Your task to perform on an android device: I'd like to see the Nike brand shoes.
Image 0: 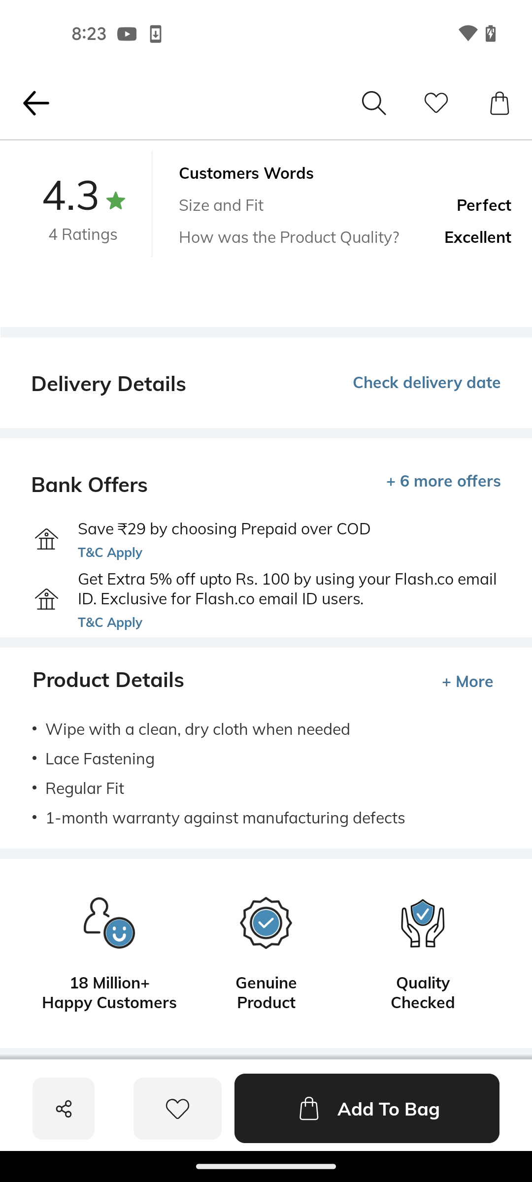
go back
Step 0: press back button
Image 1: 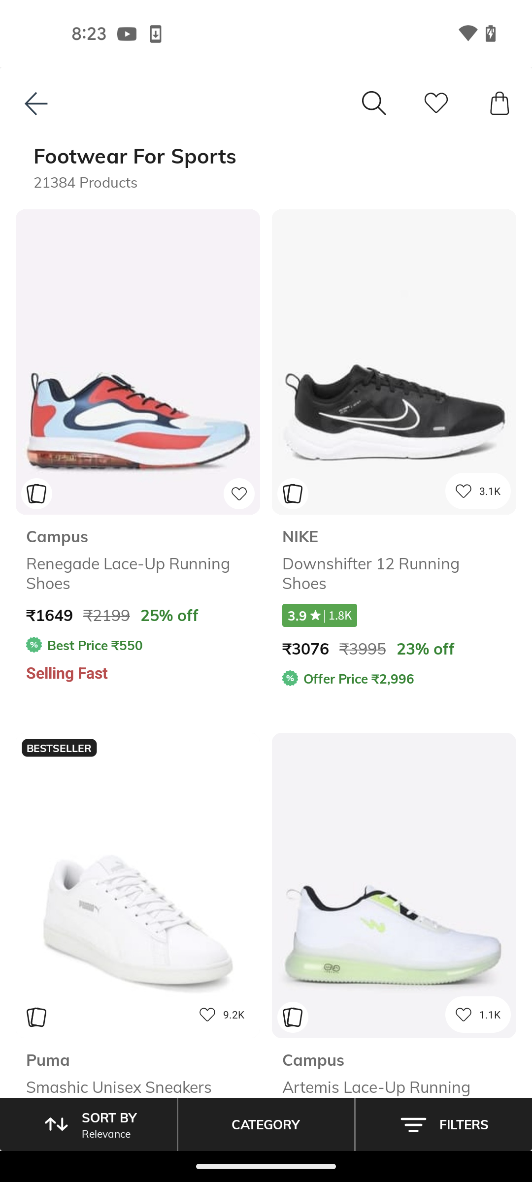
click on the filters option
Step 1: click (464, 1124)
Image 2: 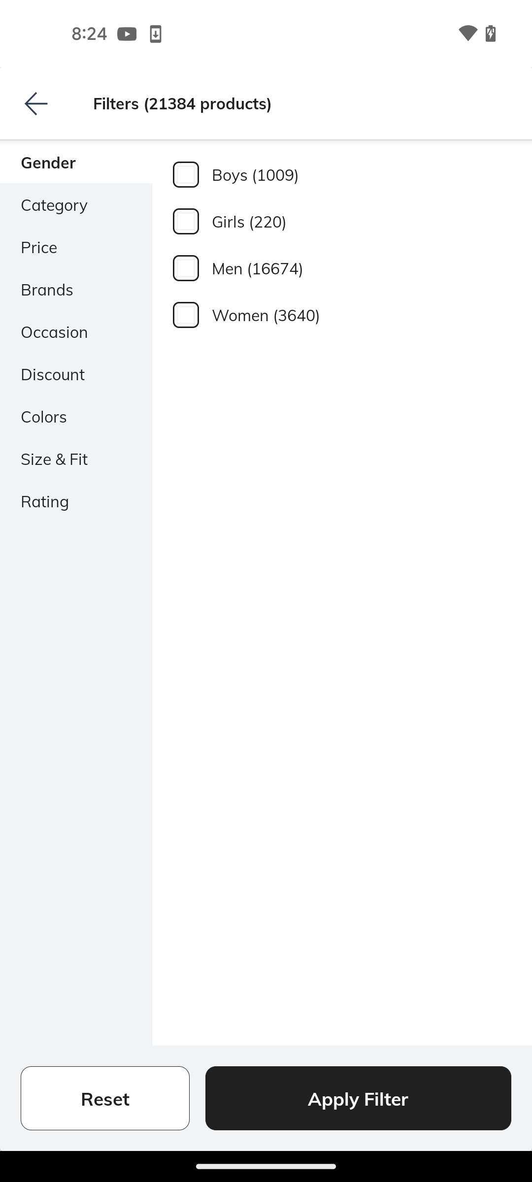
click on brands section
Step 2: click (47, 289)
Image 3: 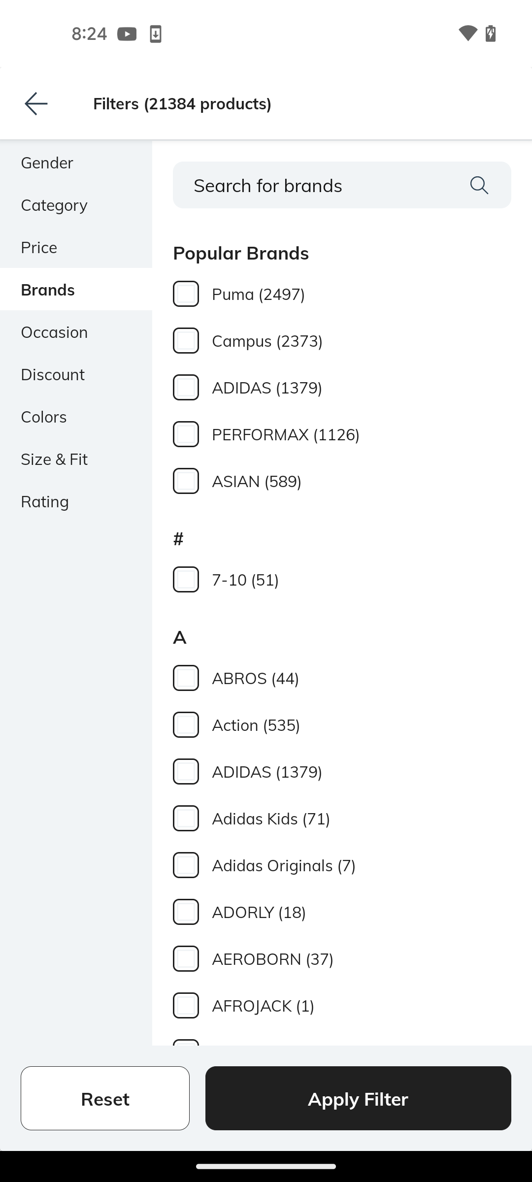
scroll down
Step 3: scroll down
Image 4: 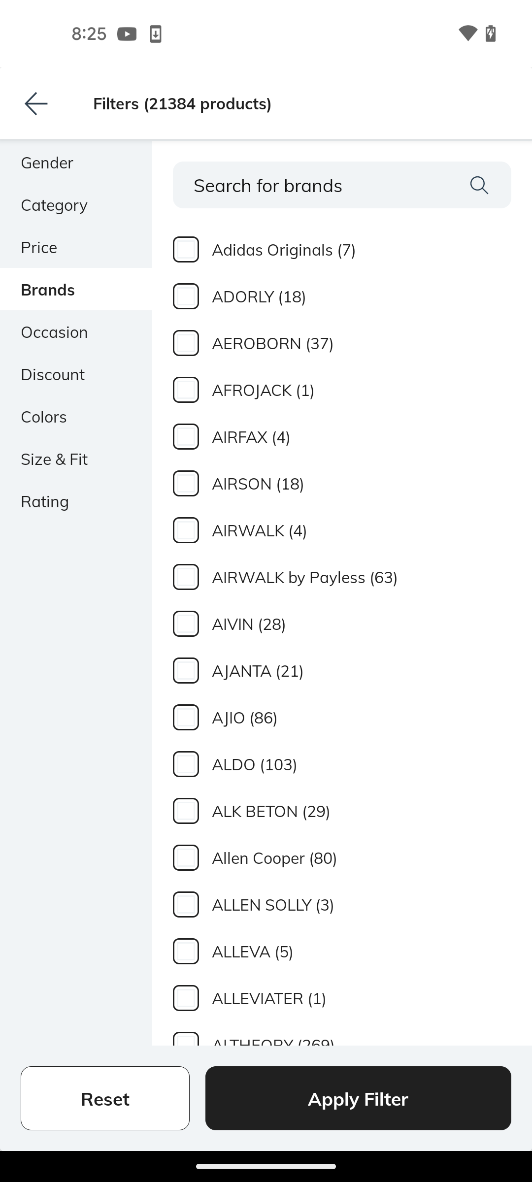
scroll down
Step 4: scroll down
Image 5: 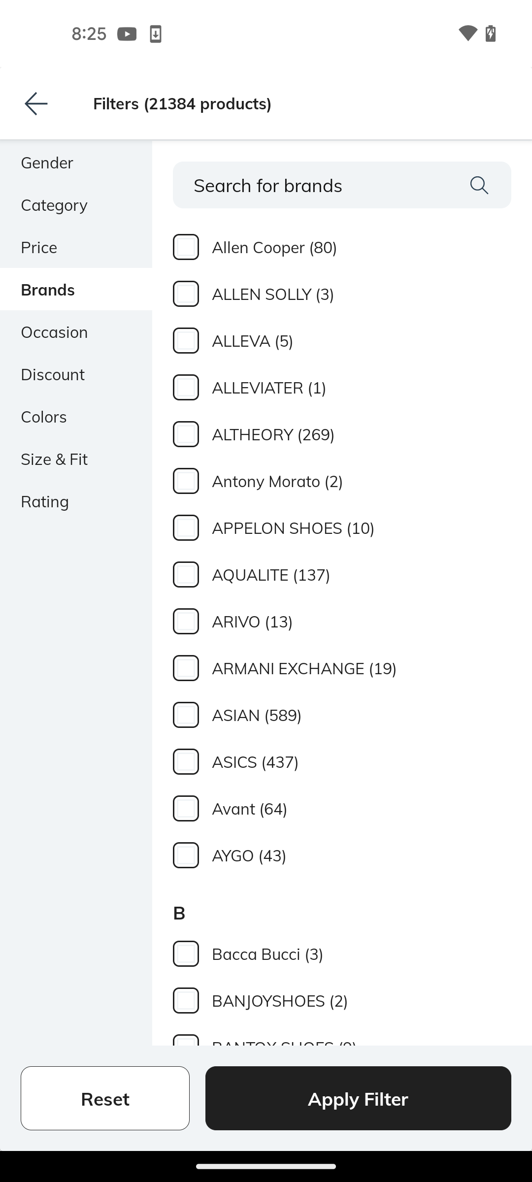
scroll down
Step 5: scroll down
Image 6: 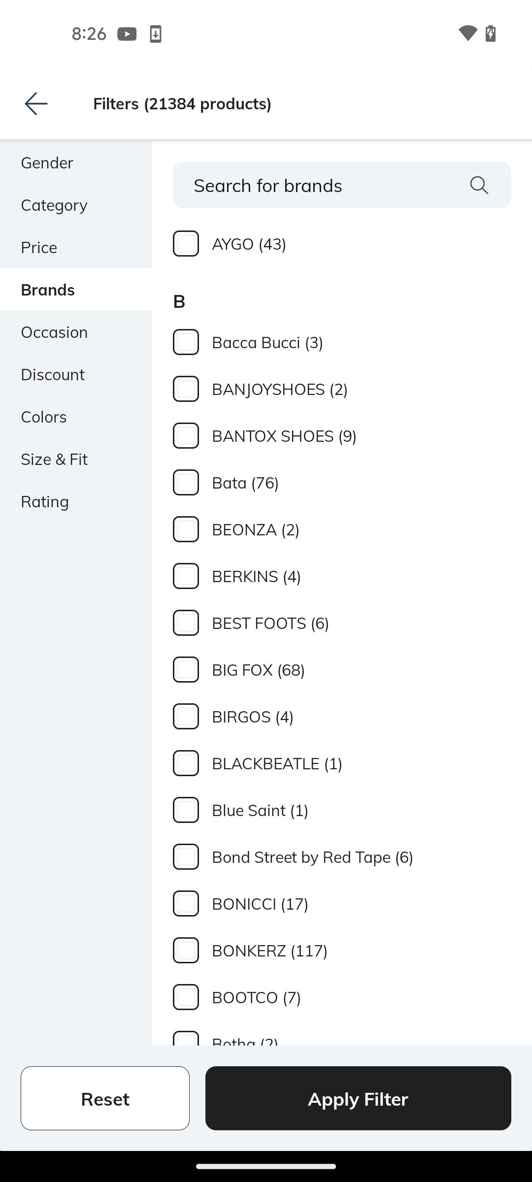
scroll down
Step 6: scroll down
Image 7: 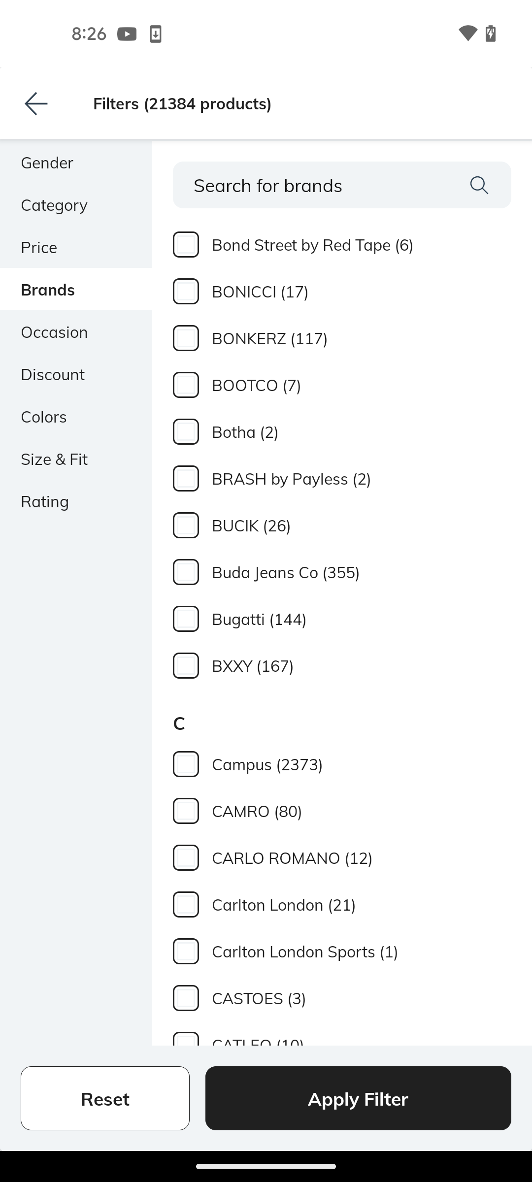
scroll down
Step 7: scroll down
Image 8: 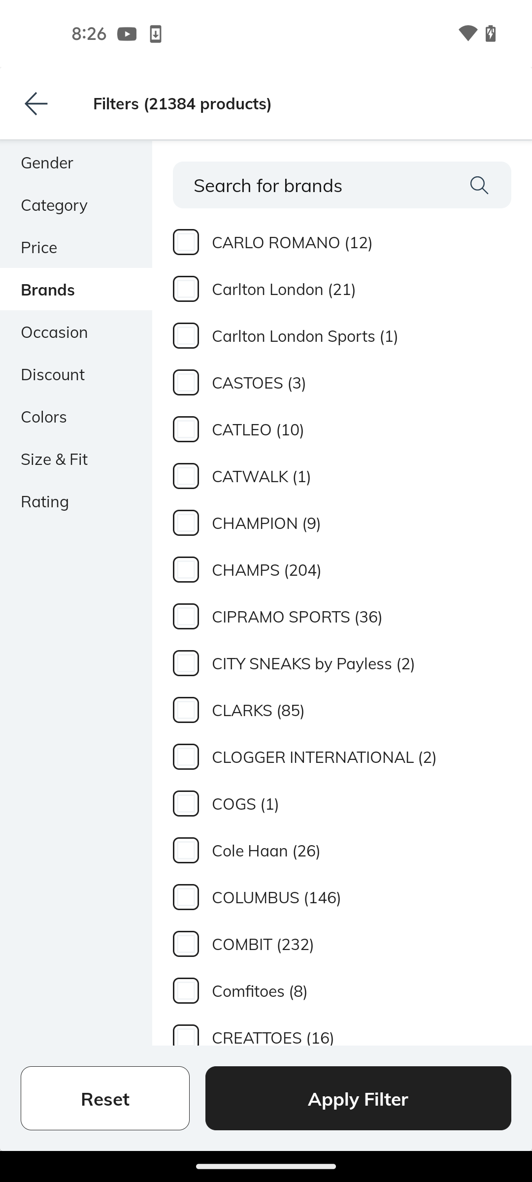
scroll down
Step 8: scroll down
Image 12: 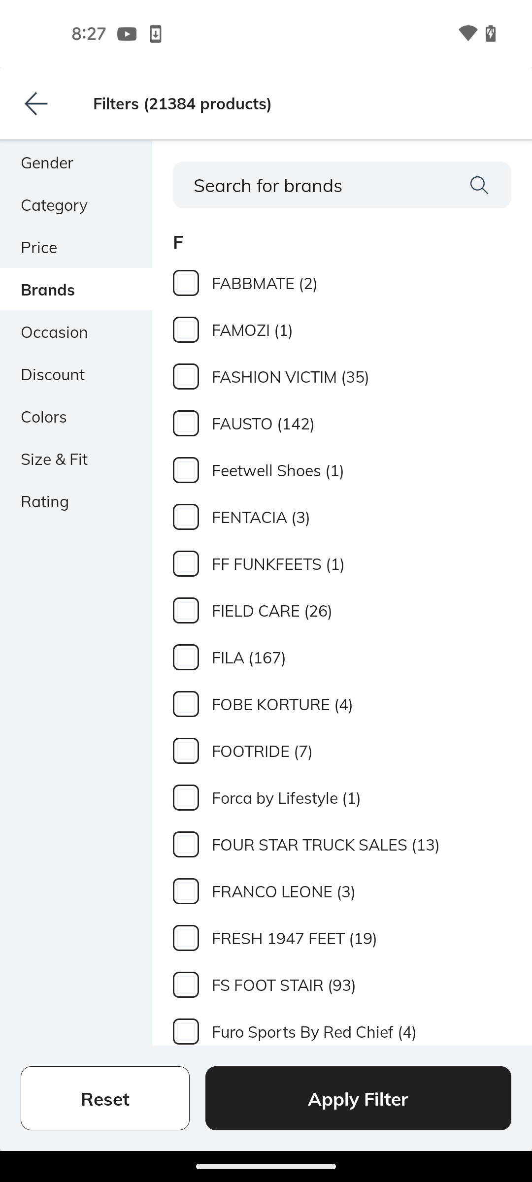
scroll down
Step 12: scroll down
Image 13: 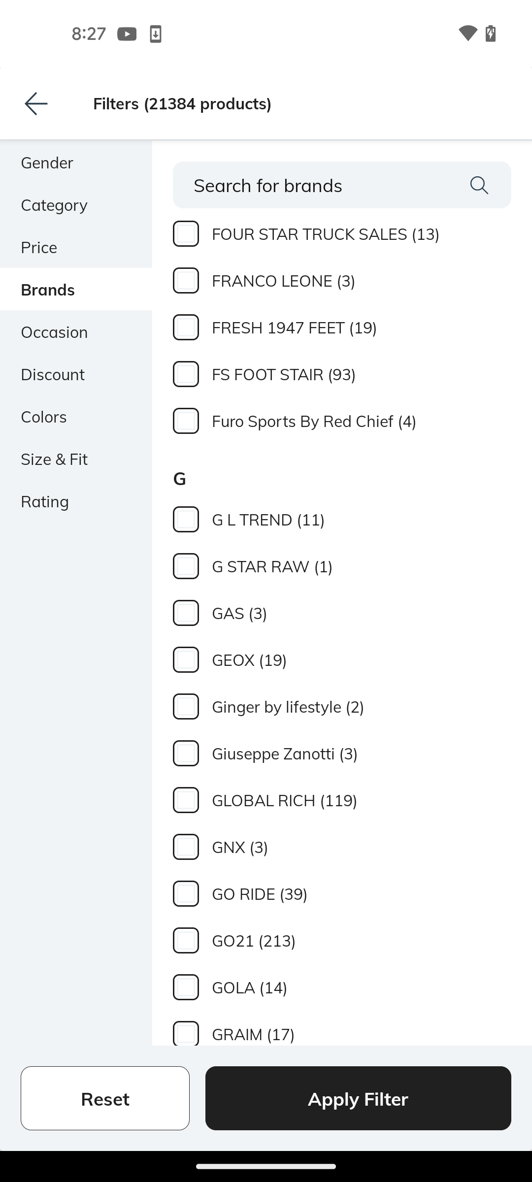
scroll down
Step 13: scroll down
Image 14: 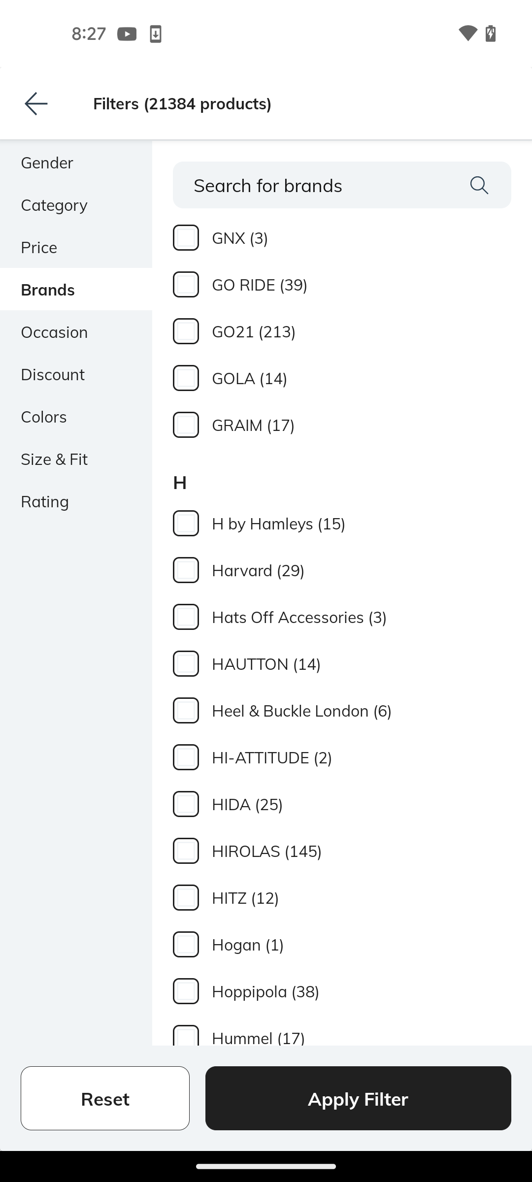
scroll down
Step 14: scroll down
Image 15: 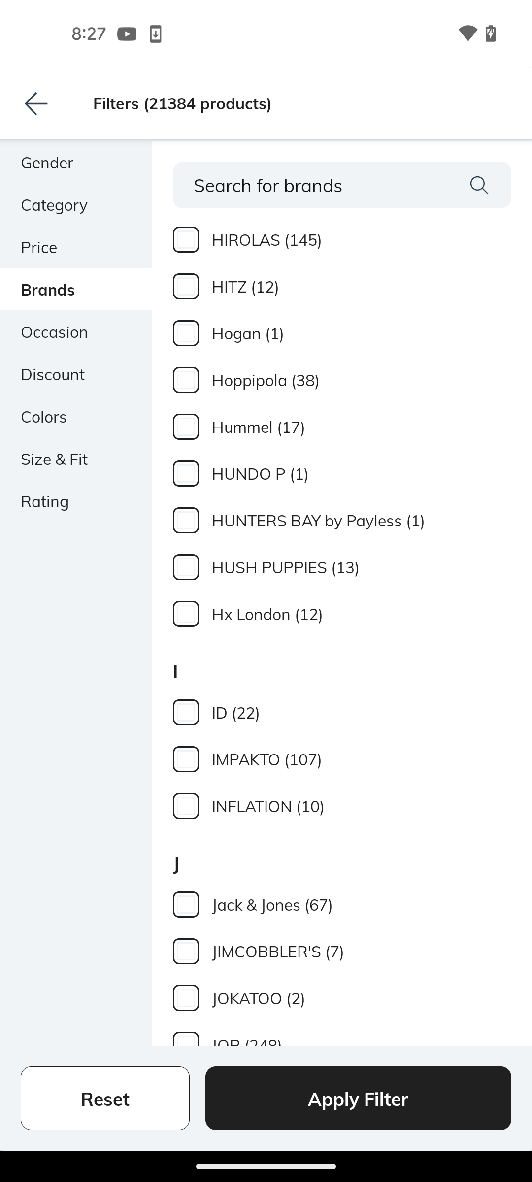
scroll down
Step 15: scroll down
Image 16: 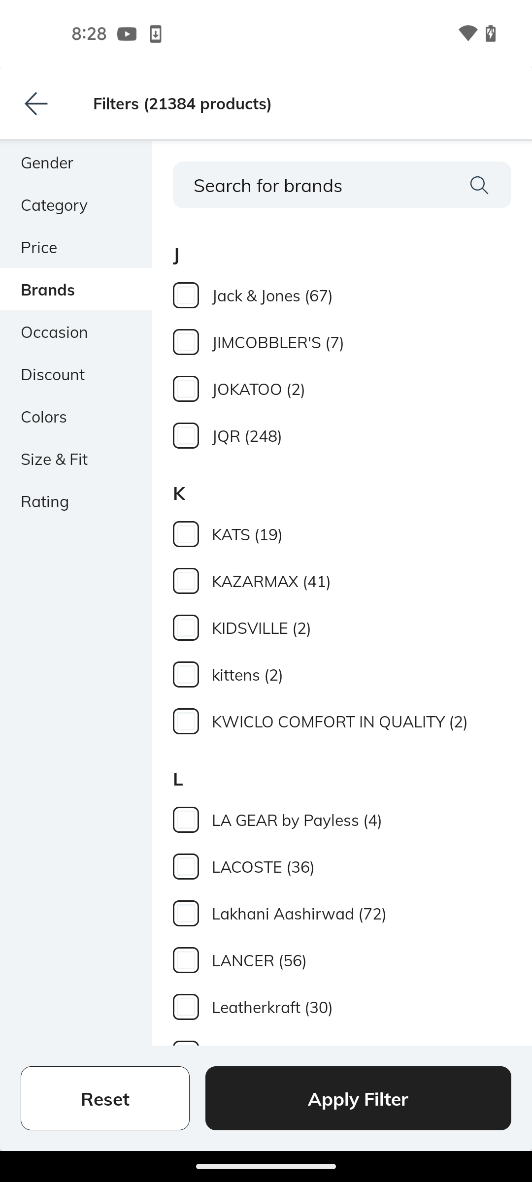
scroll down
Step 16: scroll down
Image 17: 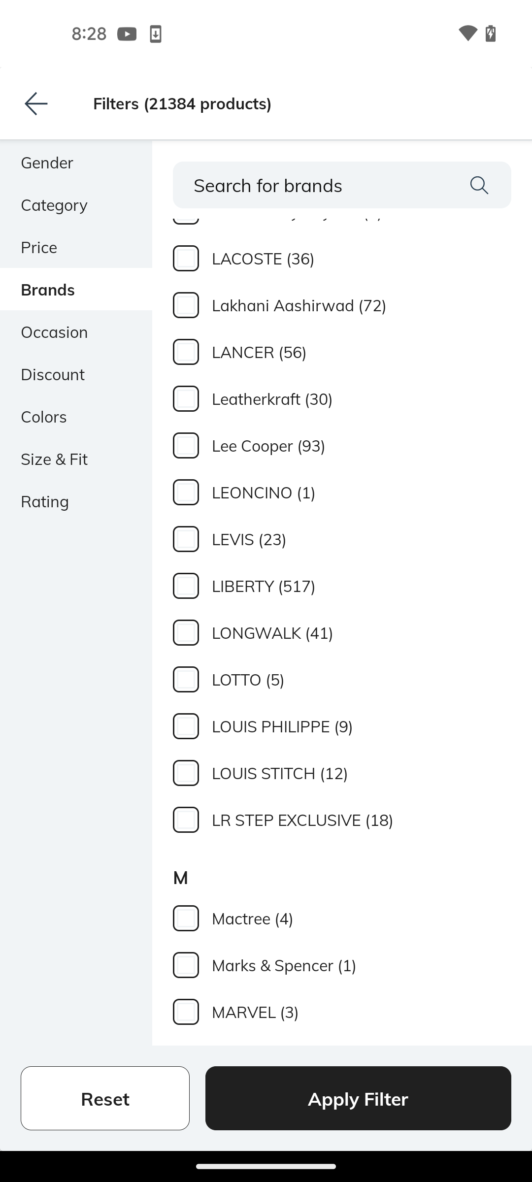
scroll down
Step 17: scroll down
Image 18: 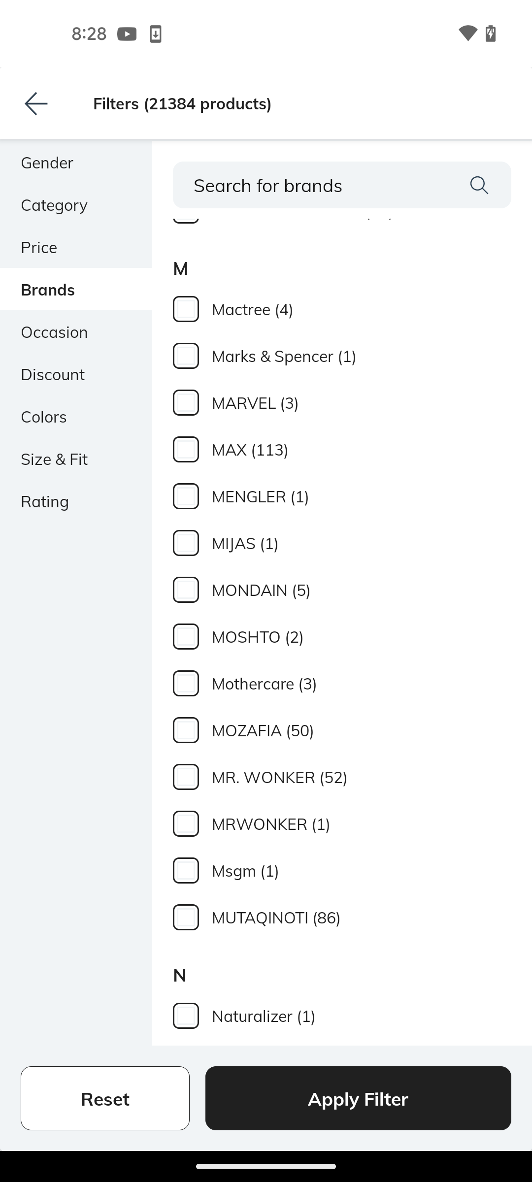
scroll down
Step 18: scroll down
Image 19: 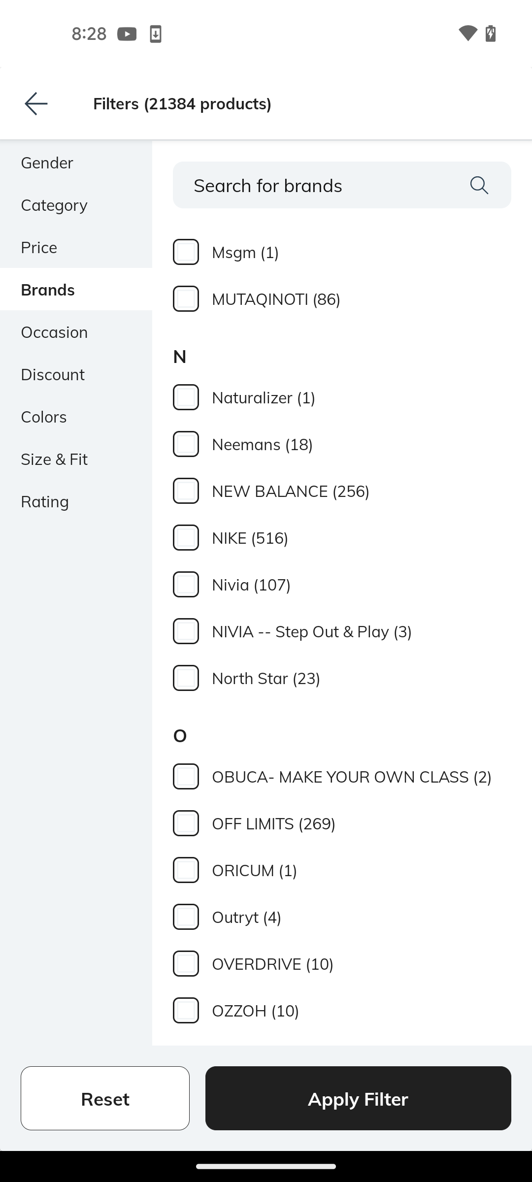
select the NIKE brand
Step 19: click (342, 537)
Image 20: 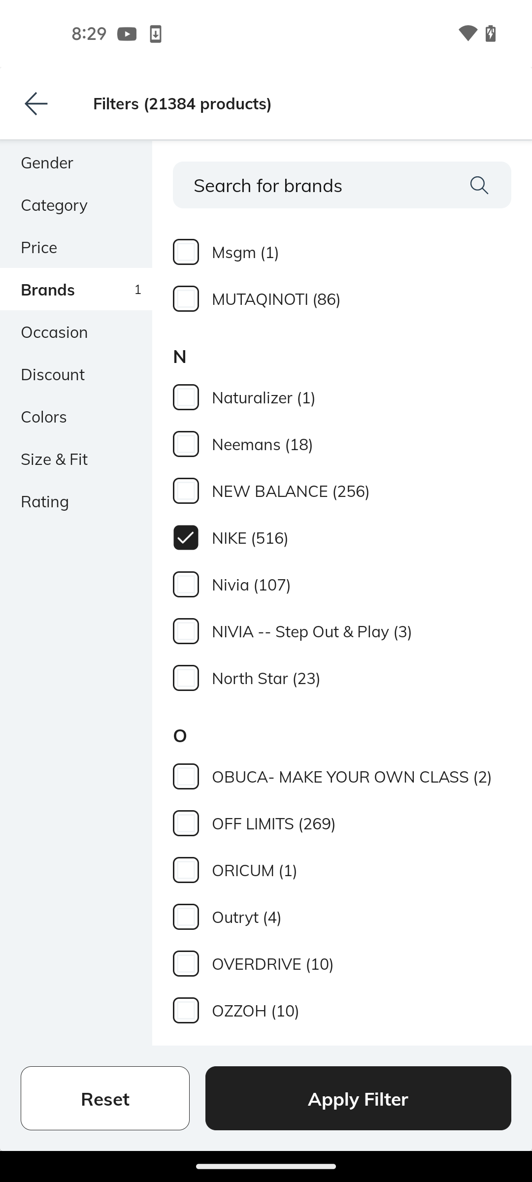
Apply filter button
Step 20: click (394, 1096)